Your task to perform on an android device: Open the World Clock Smart Alarm app and set the alarm for 9:15 AM 
Image 0: 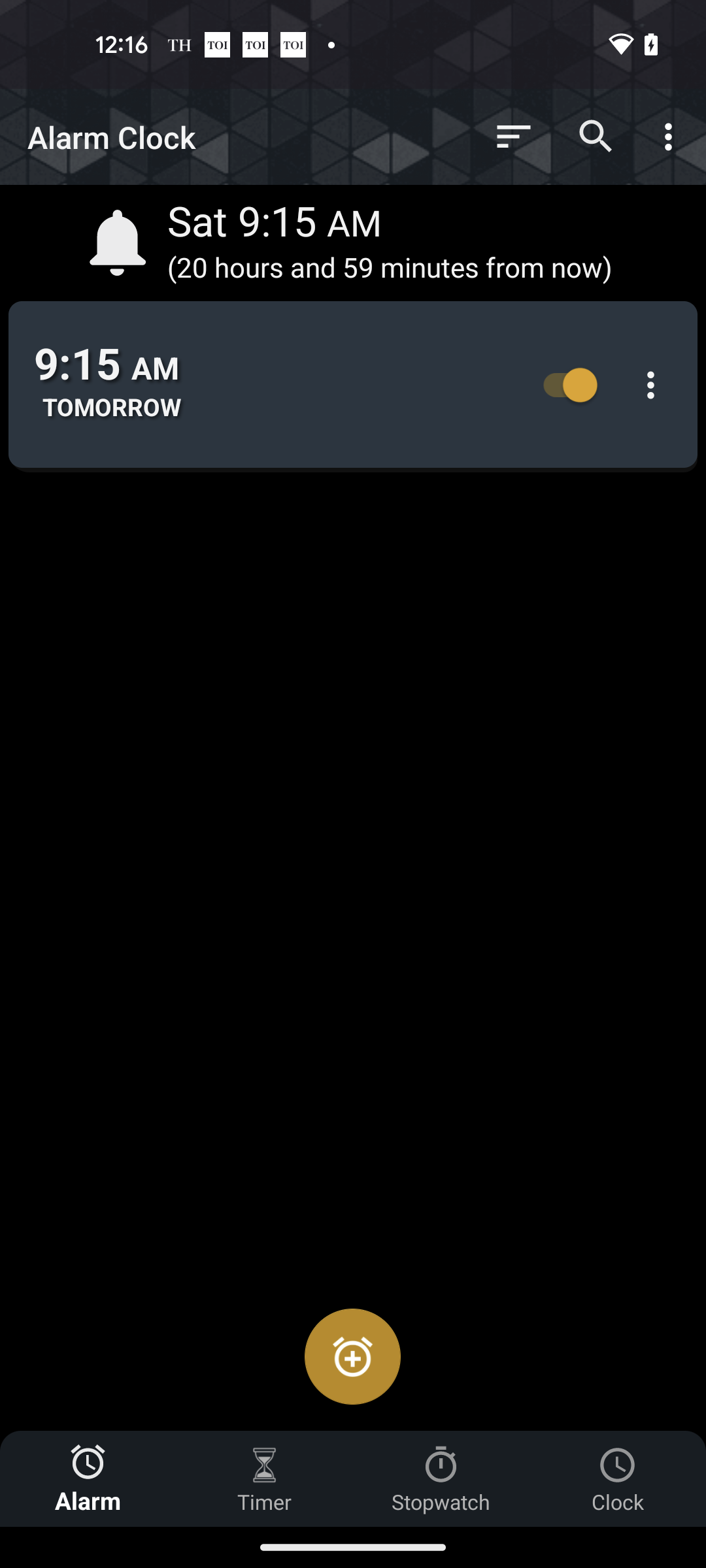
Open the World Clock Smart Alarm app
Step 0: open app "World Clock Smart Alarm"
Image 1: 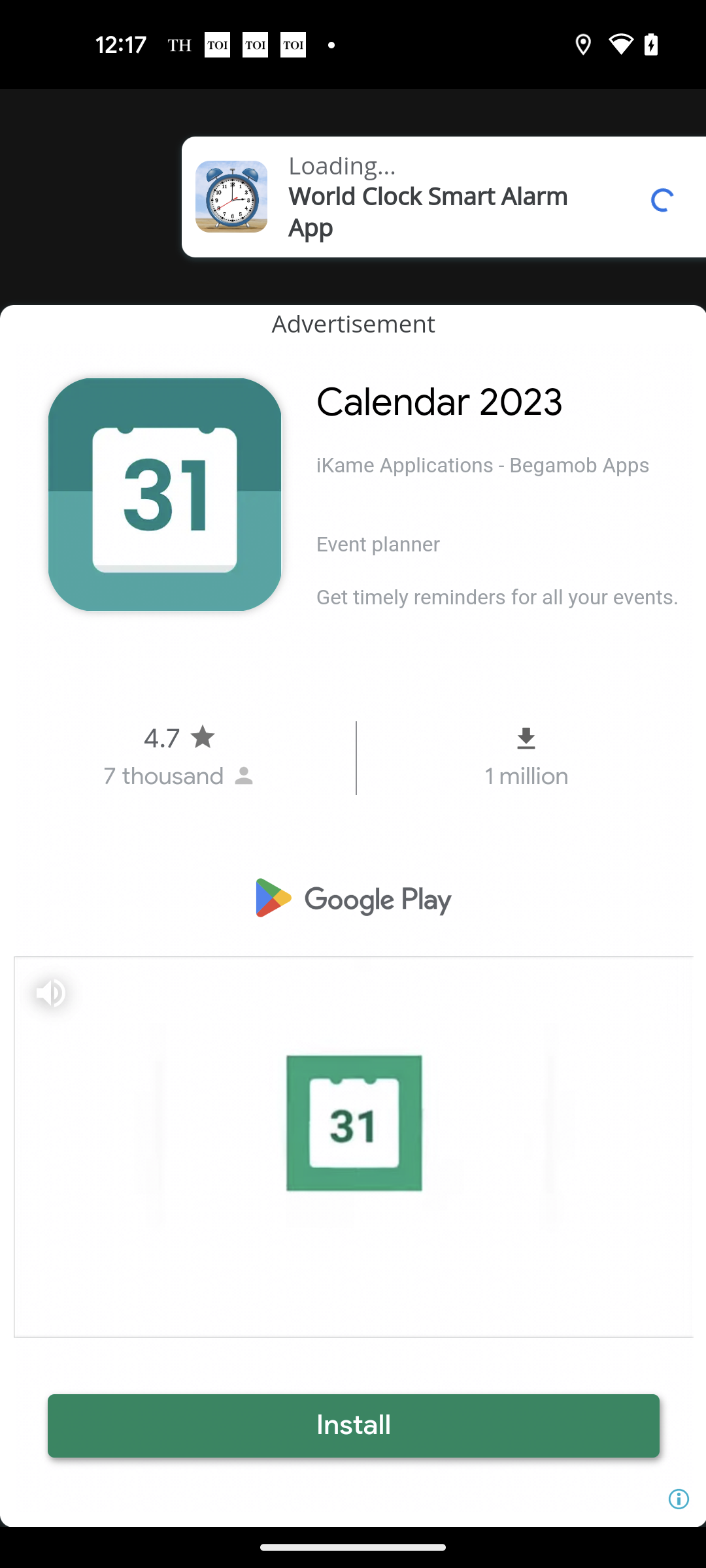
Open the World Clock Smart Alarm app
Step 1: wait
Image 2: 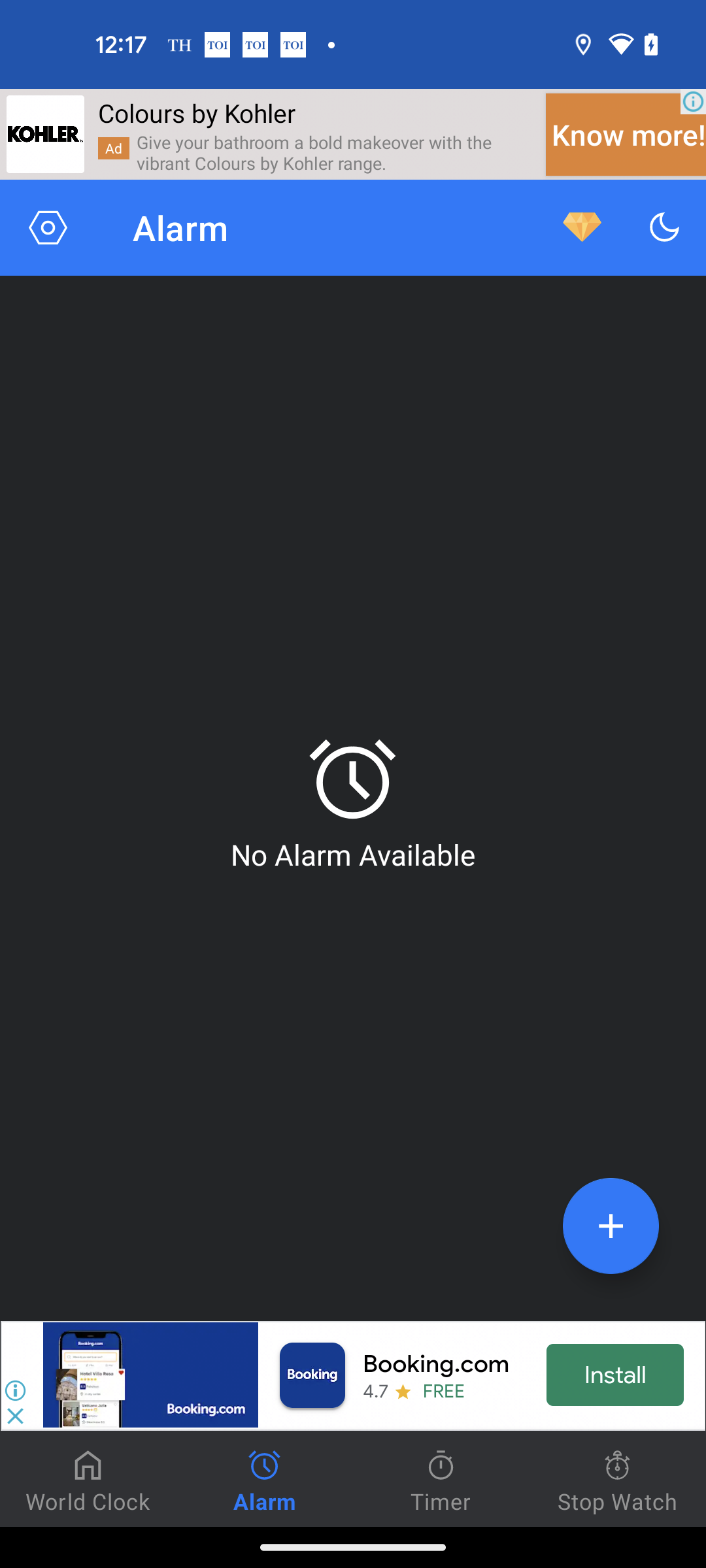
Click on the plus icon at the bottom right corner
Step 2: click (611, 1226)
Image 3: 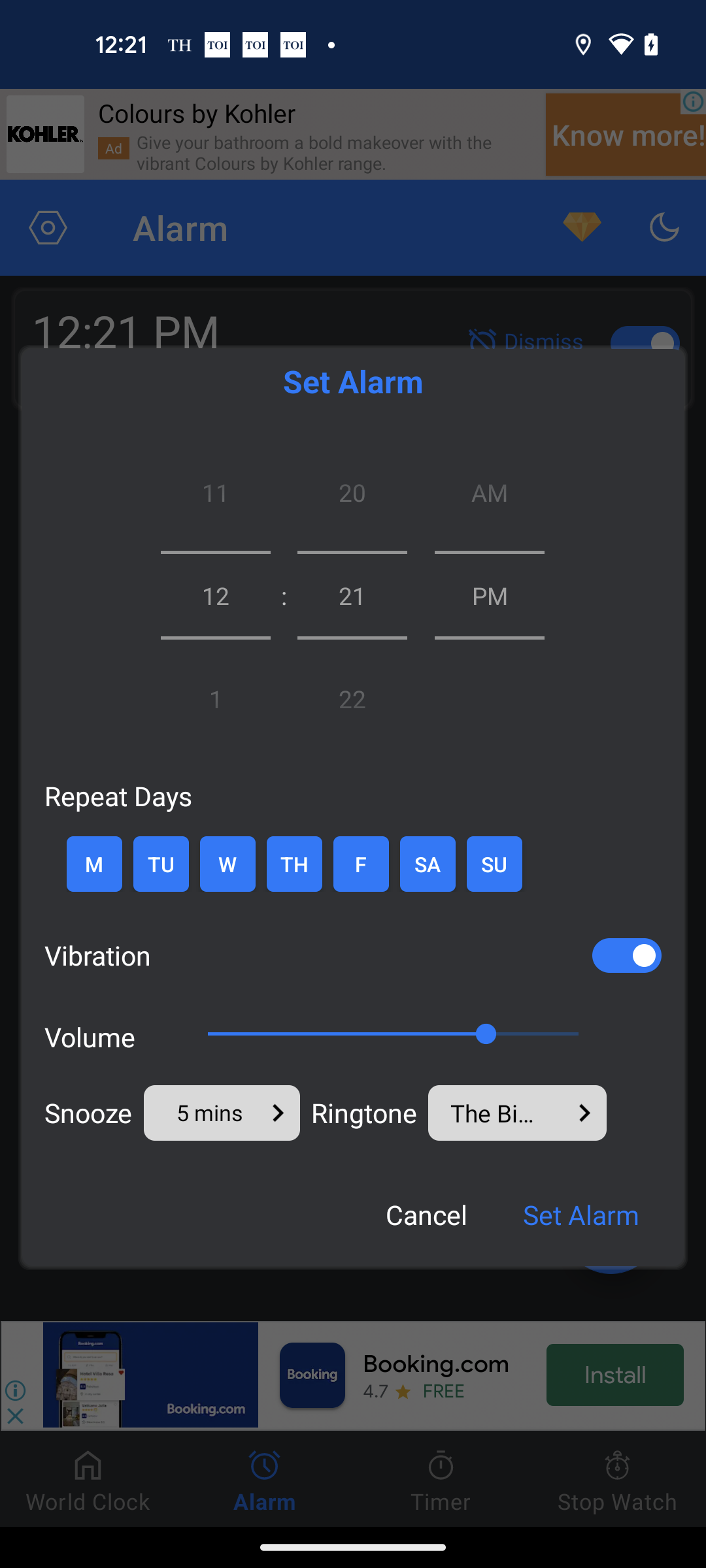
Click on the hour dialer.
Step 3: click (215, 595)
Image 4: 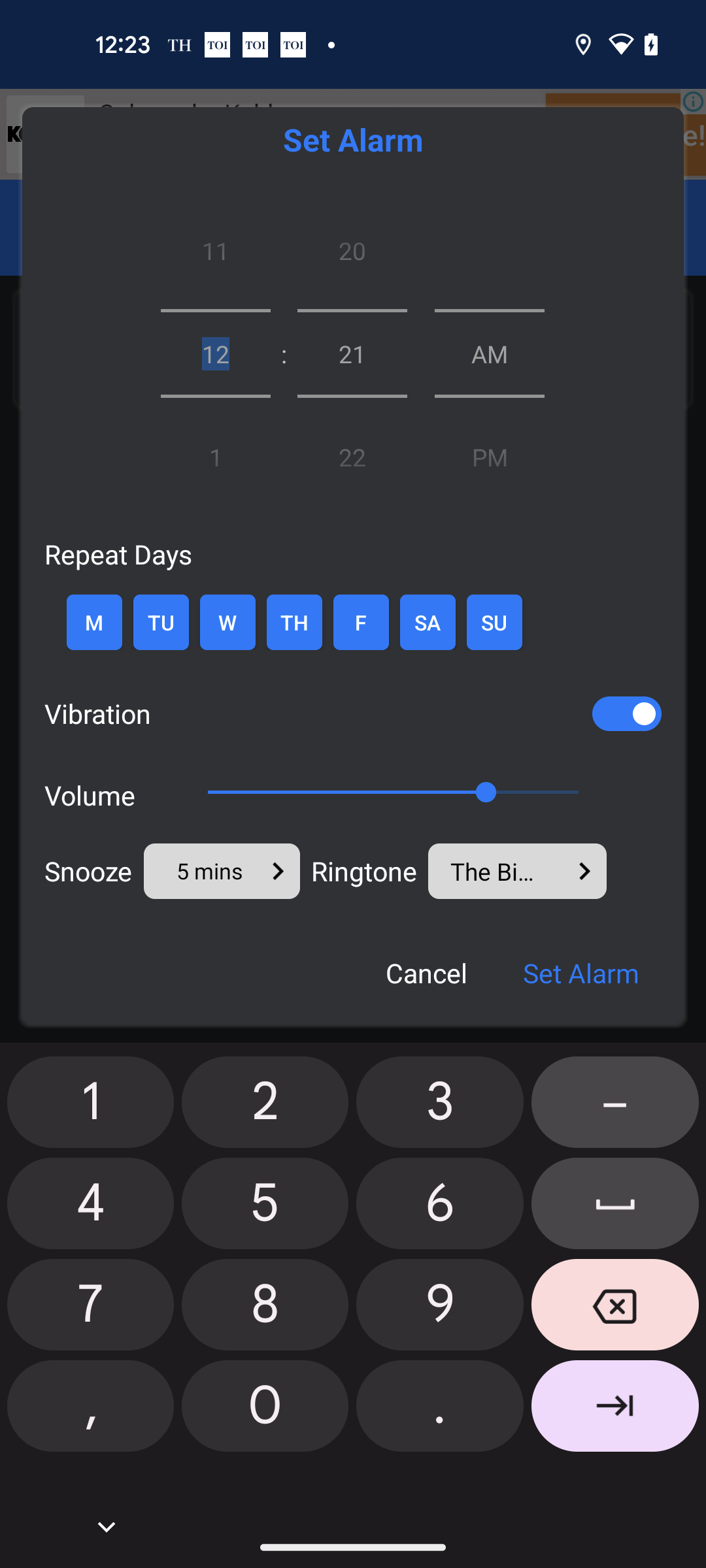
Set the hours to 9
Step 4: type "9"
Image 6: 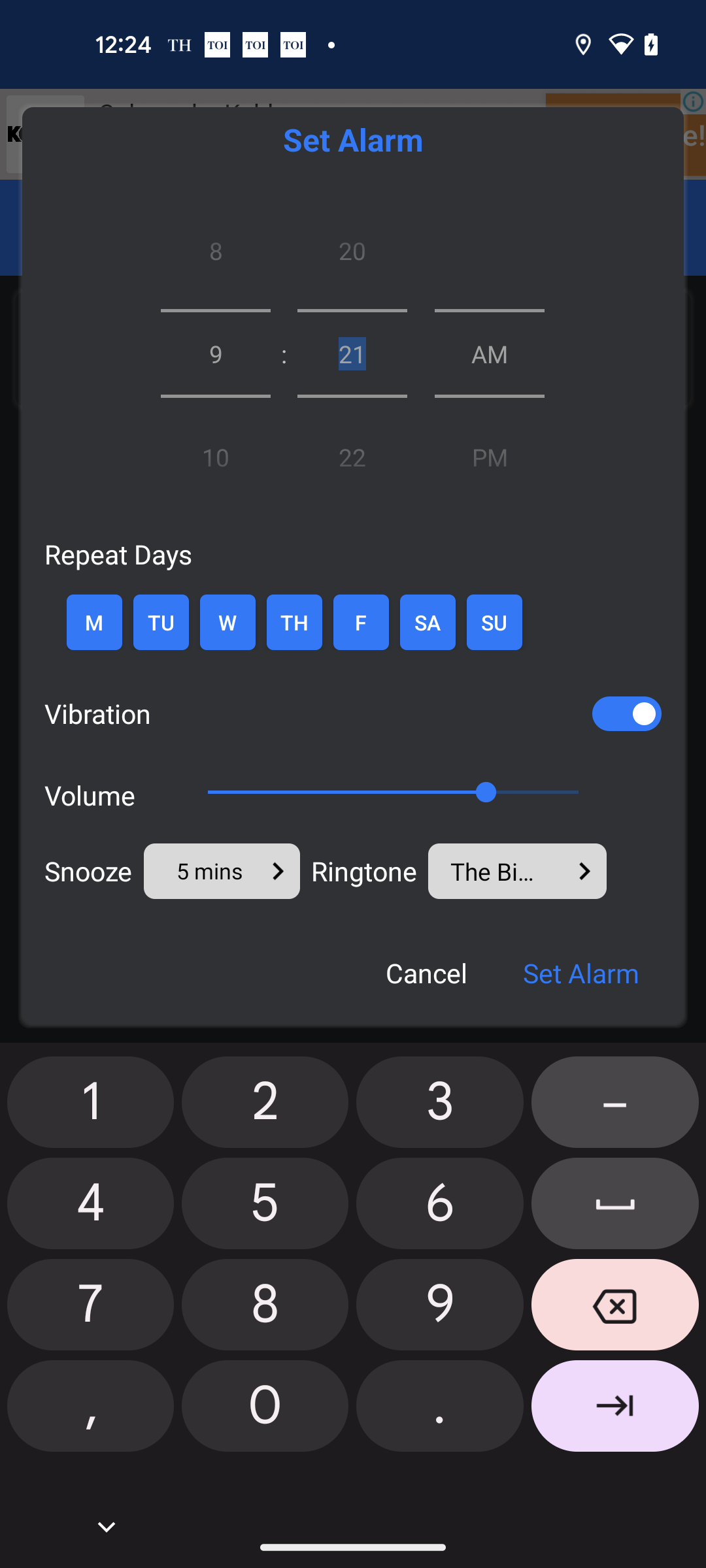
Set the minutes to 15
Step 6: type "15"
Image 7: 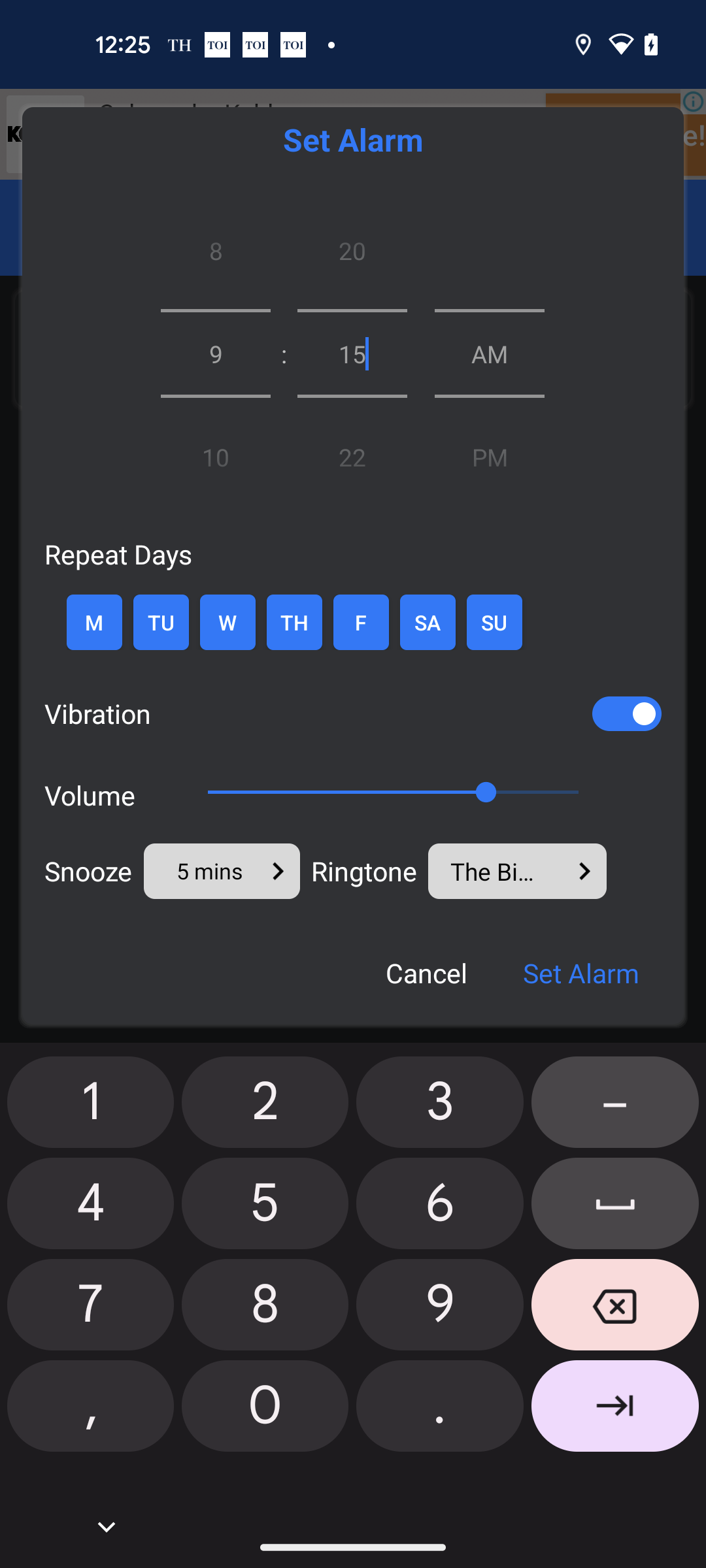
Click on the Set Alarm button
Step 7: click (581, 973)